Your task to perform on an android device: On the H&M app, show me the warm-lined Chelsea boots.
Image 0: 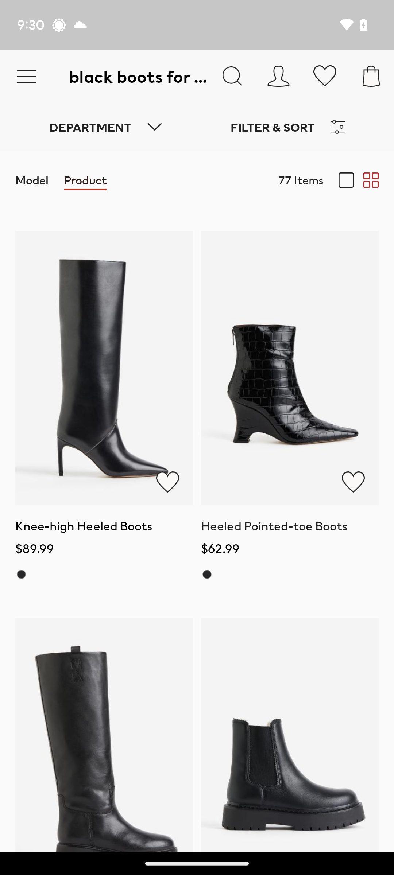
Scroll up on the screen until you find the warm-lined Chelsea boots.
Step 0: scroll down
Image 1: 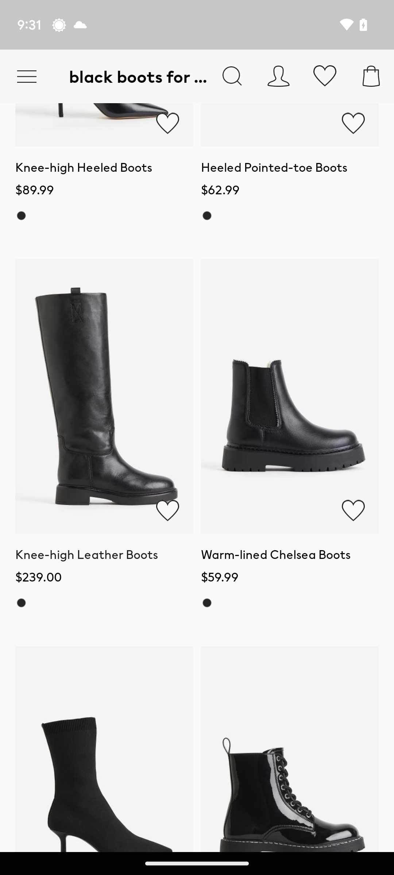
Click on the warm-lined Chelsea boots.
Step 1: click (292, 396)
Image 2: 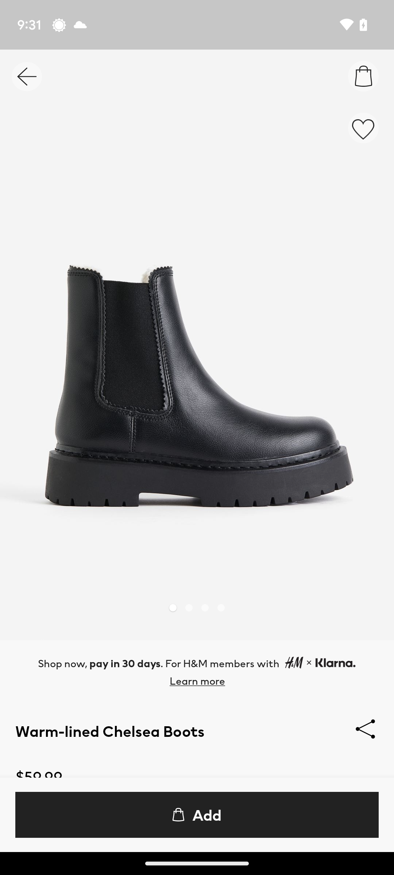
Swipe from right to left to view the boot images.
Step 2: scroll right
Image 3: 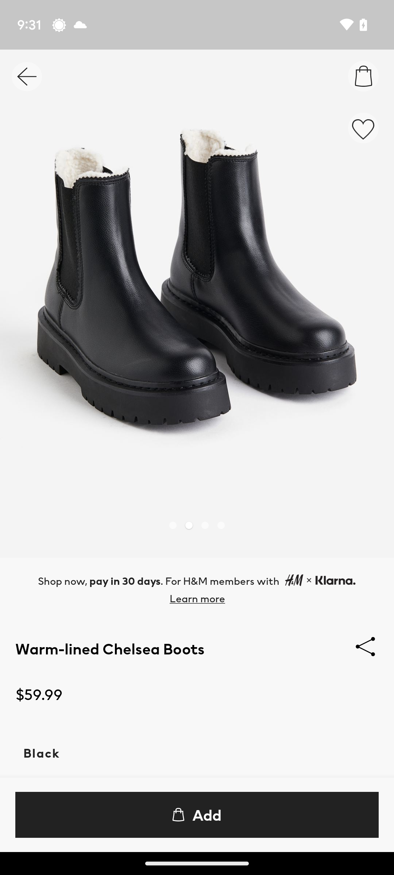
Swipe from right to left to view the boot images.
Step 3: scroll right
Image 4: 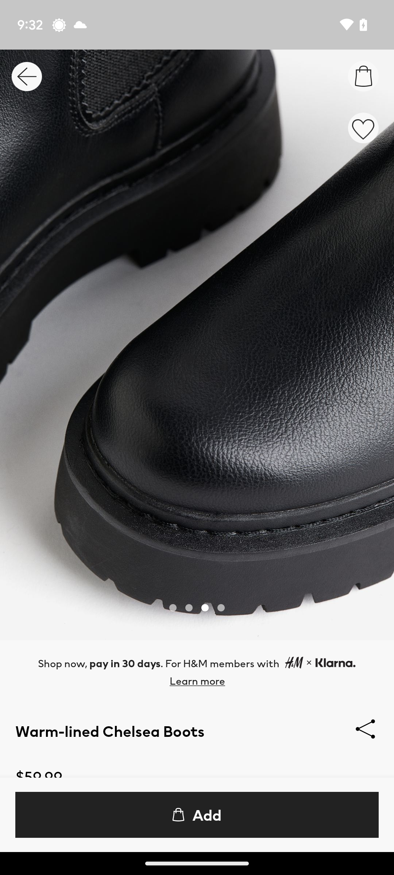
Swipe from right to left to view the boot images.
Step 4: scroll right